Your task to perform on an android device: Open Nykaa Fashion app and search for the Philips Airfryer Analog 4.1 L with Rapid Air Technology, then open the product.
Image 1: 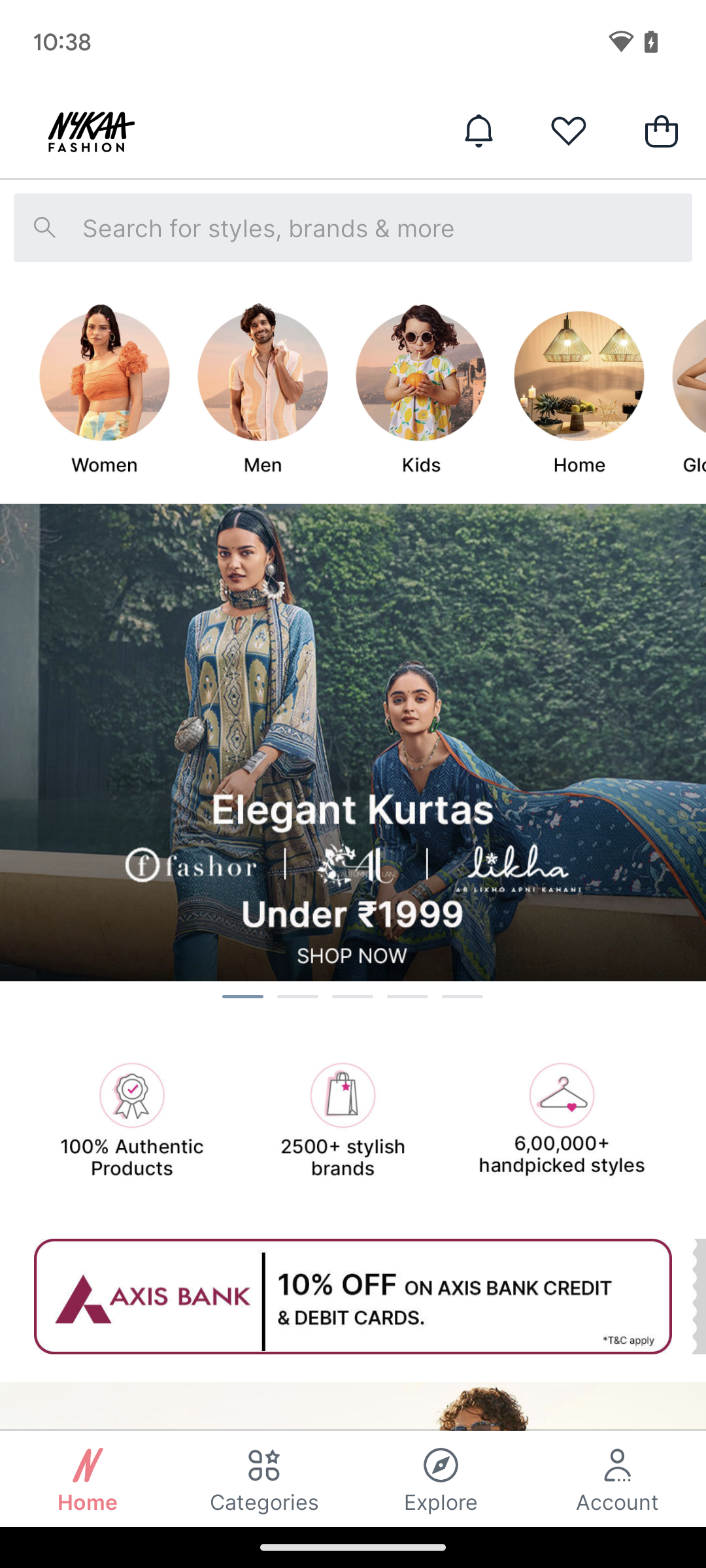
Click on the search bar at the top of the screen
Step 1: click (352, 227)
Image 2: 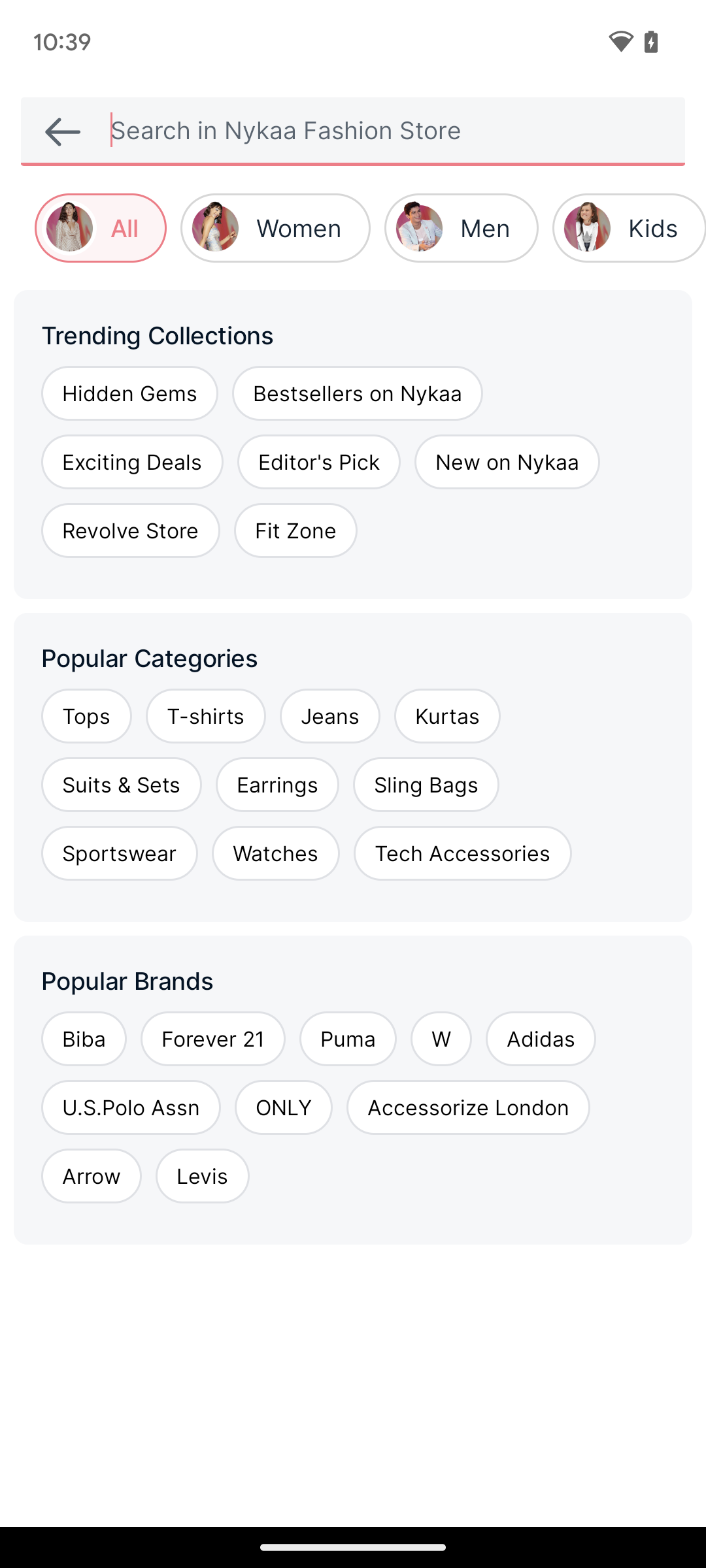
Enter the text as Philips Airfryer
Step 2: type "Philips Airfryer"
Image 3: 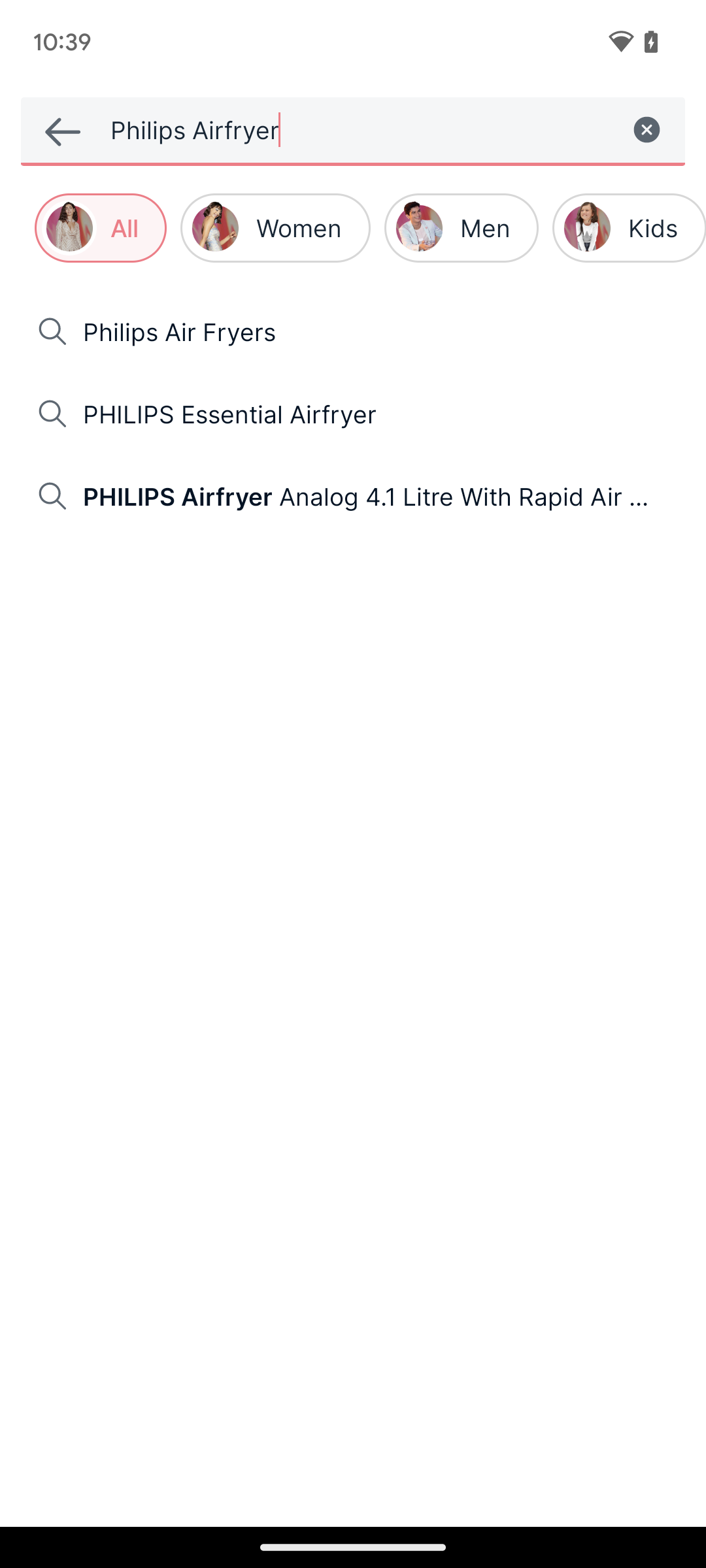
Click on the third suggested result
Step 3: click (347, 496)